Your task to perform on an android device: I had to leave instantly for the flight , Delete the 30 minute timer on the clock app
Image 1: 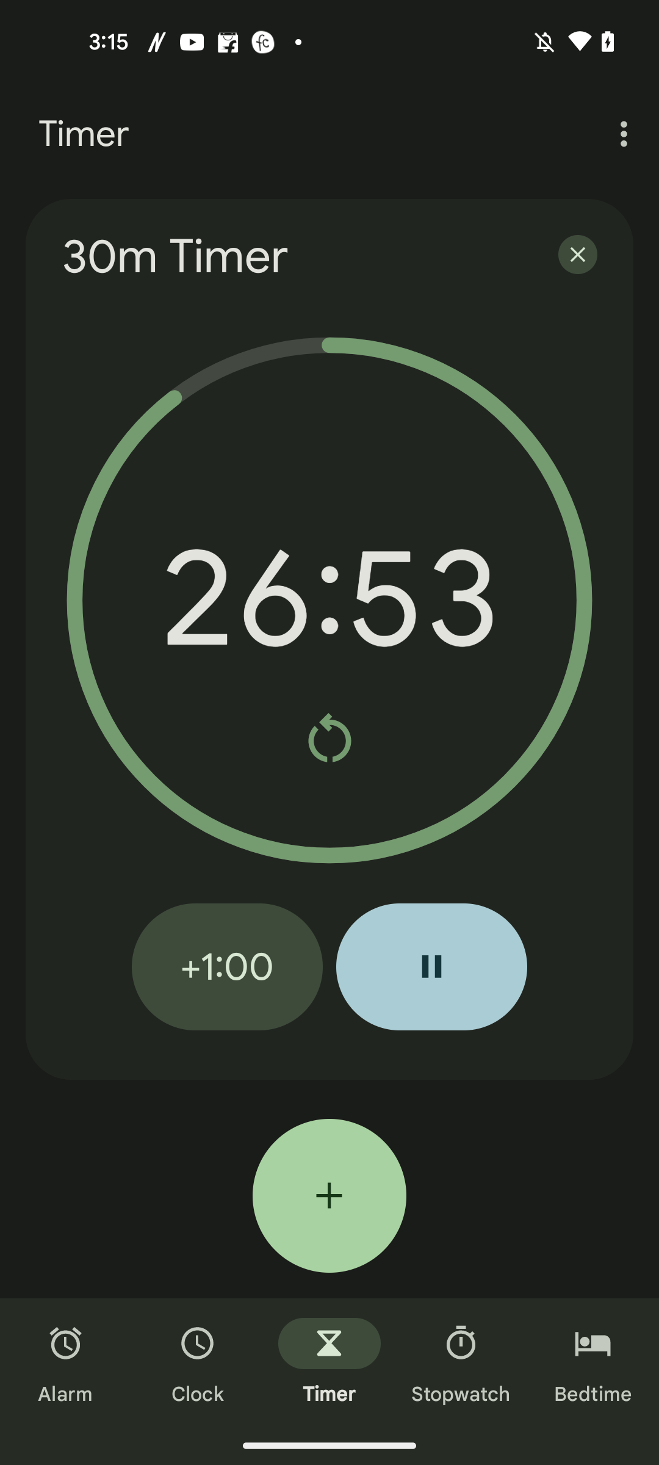
Click on the close button of the 30 m Timer
Step 1: click (578, 254)